Your task to perform on an android device: I would like to view Salles Hotel Pere IV details, such as pricing with taxes, ratings, and reviews.
Image 0: 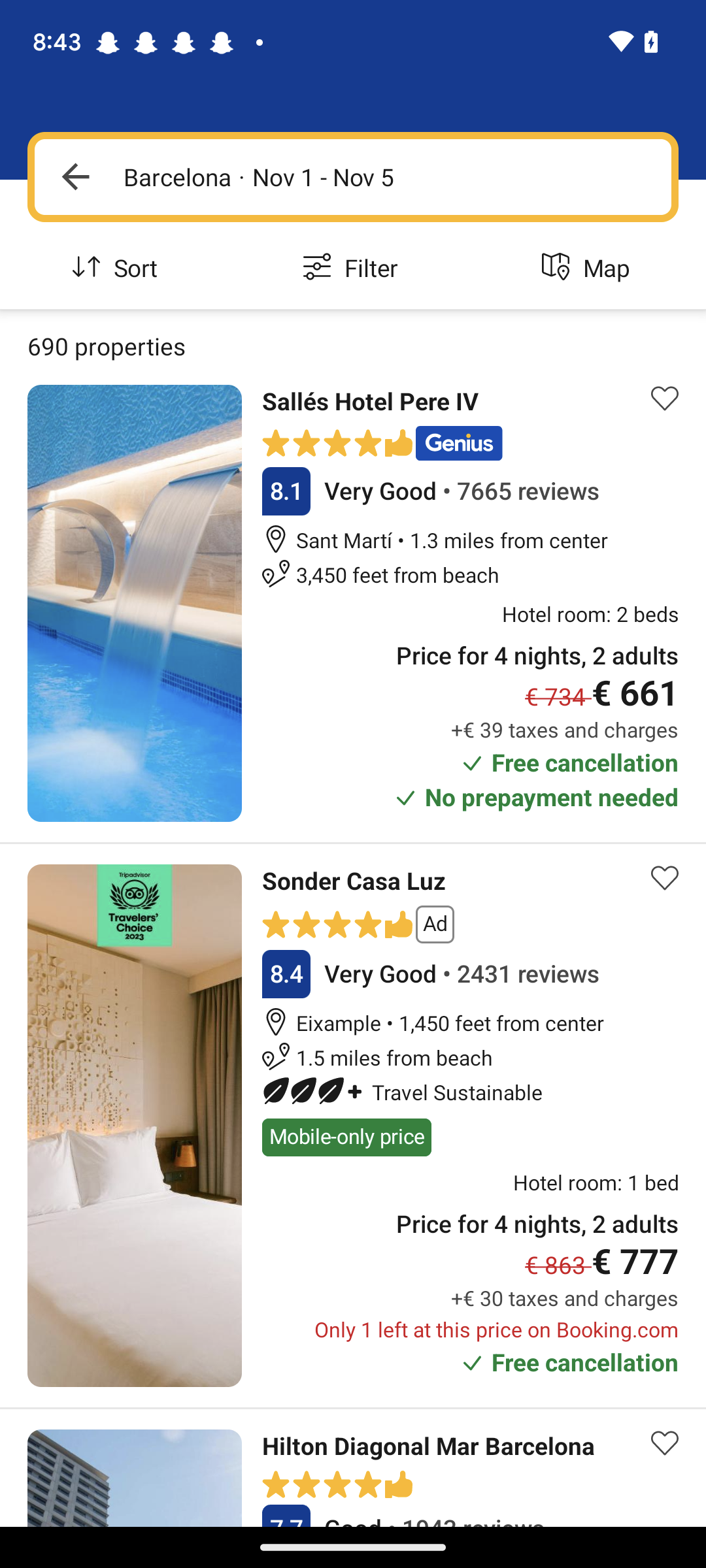
Open the Salles Hotel Pere IV 
Step 0: click (371, 402)
Image 1: 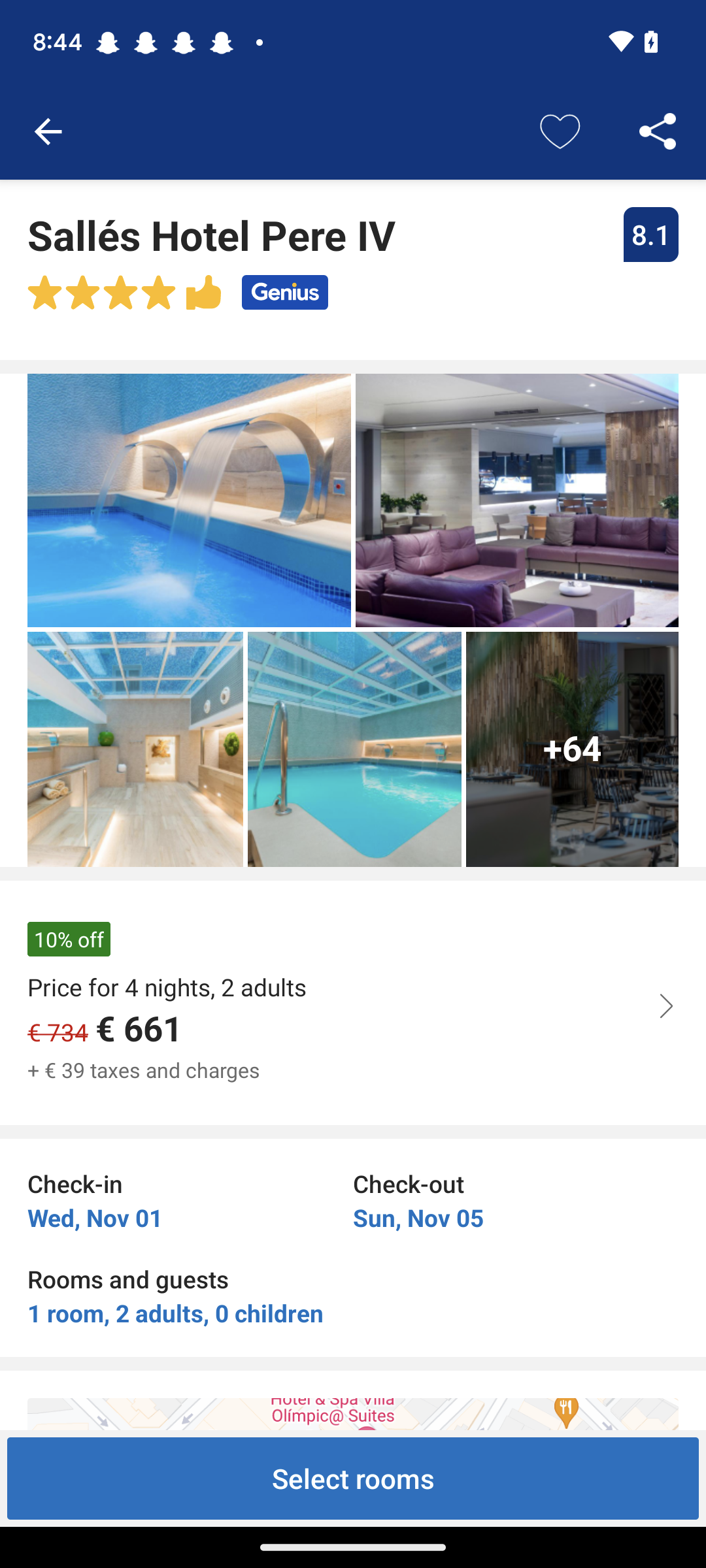
Swipe up to view the reviews
Step 1: scroll down
Image 2: 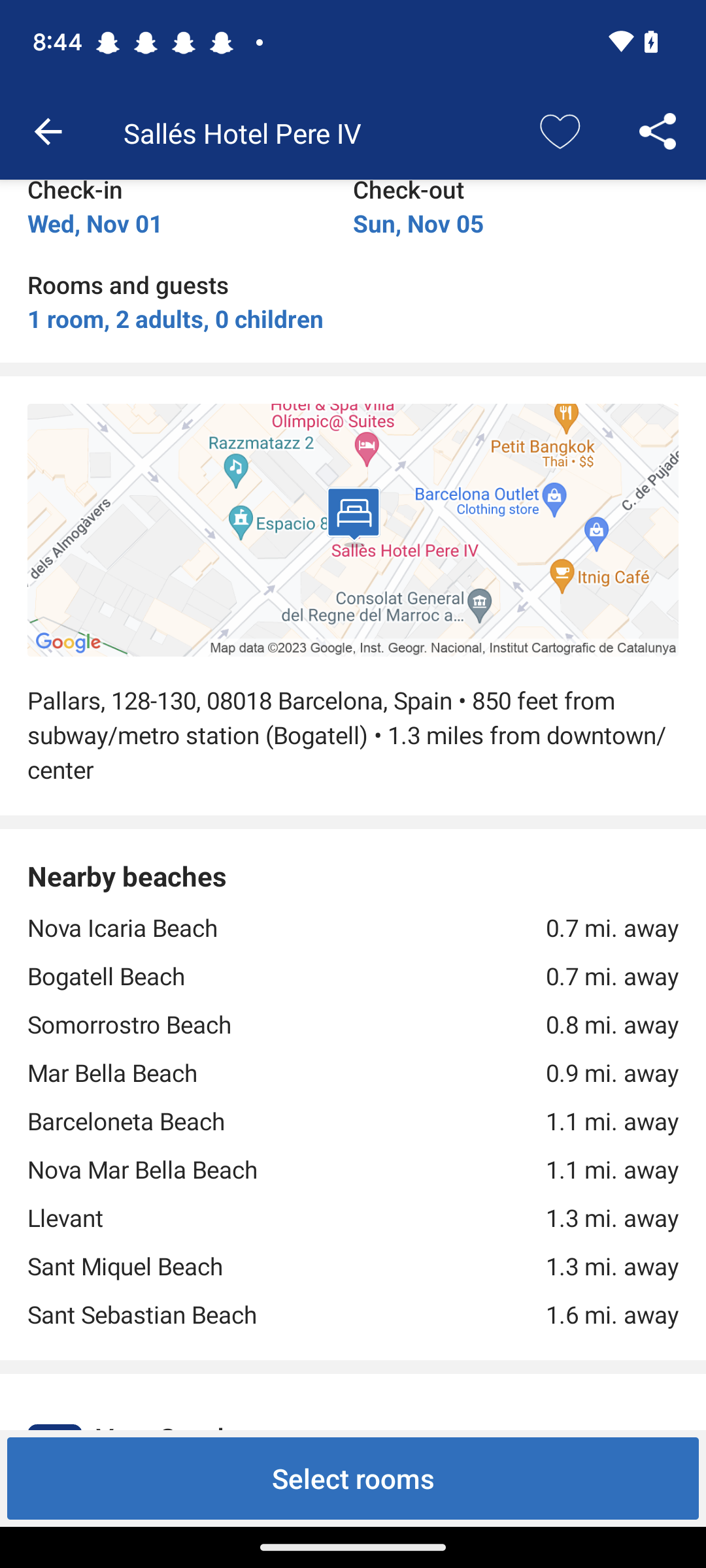
Swipe up to view the reviews
Step 2: scroll down
Image 3: 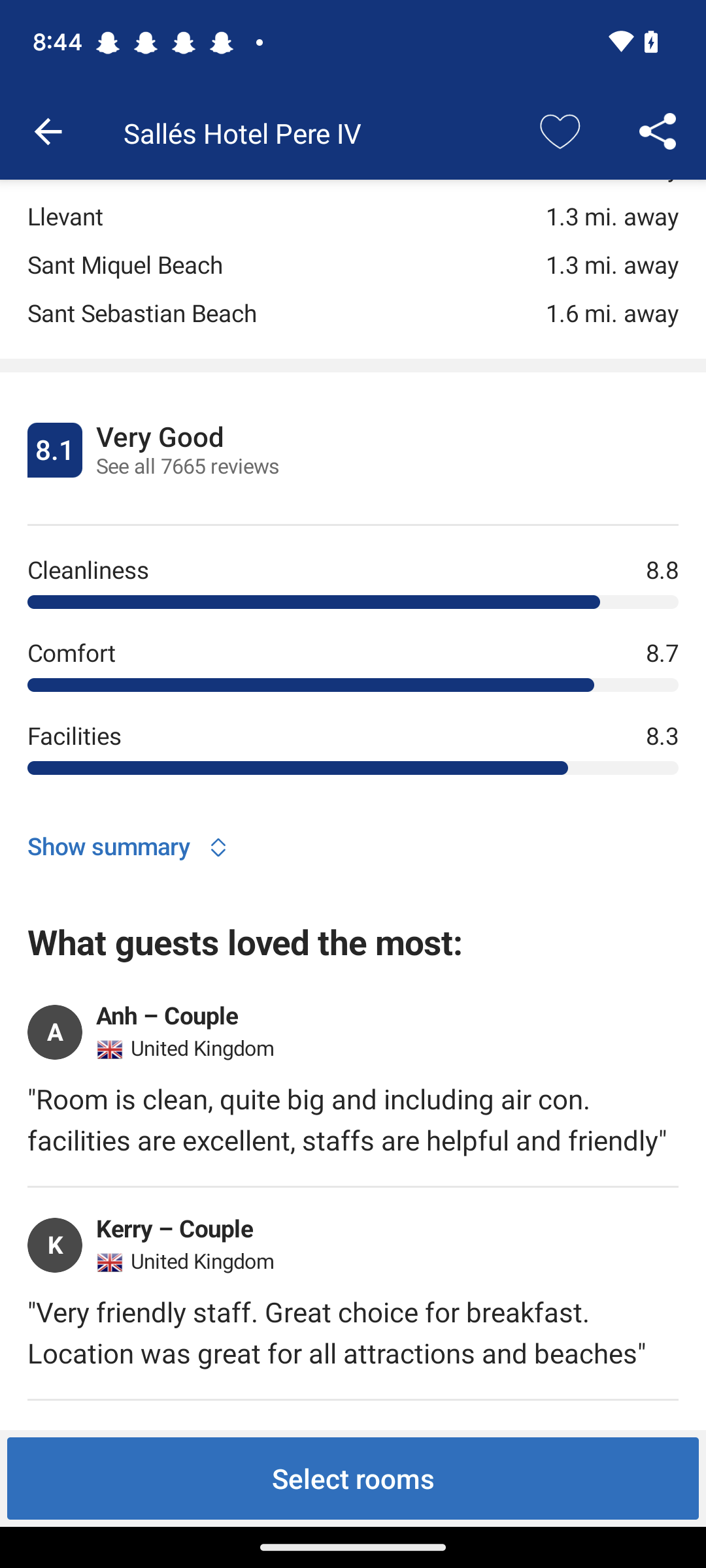
Click on the see all 7665 reviews.
Step 3: click (353, 449)
Image 4: 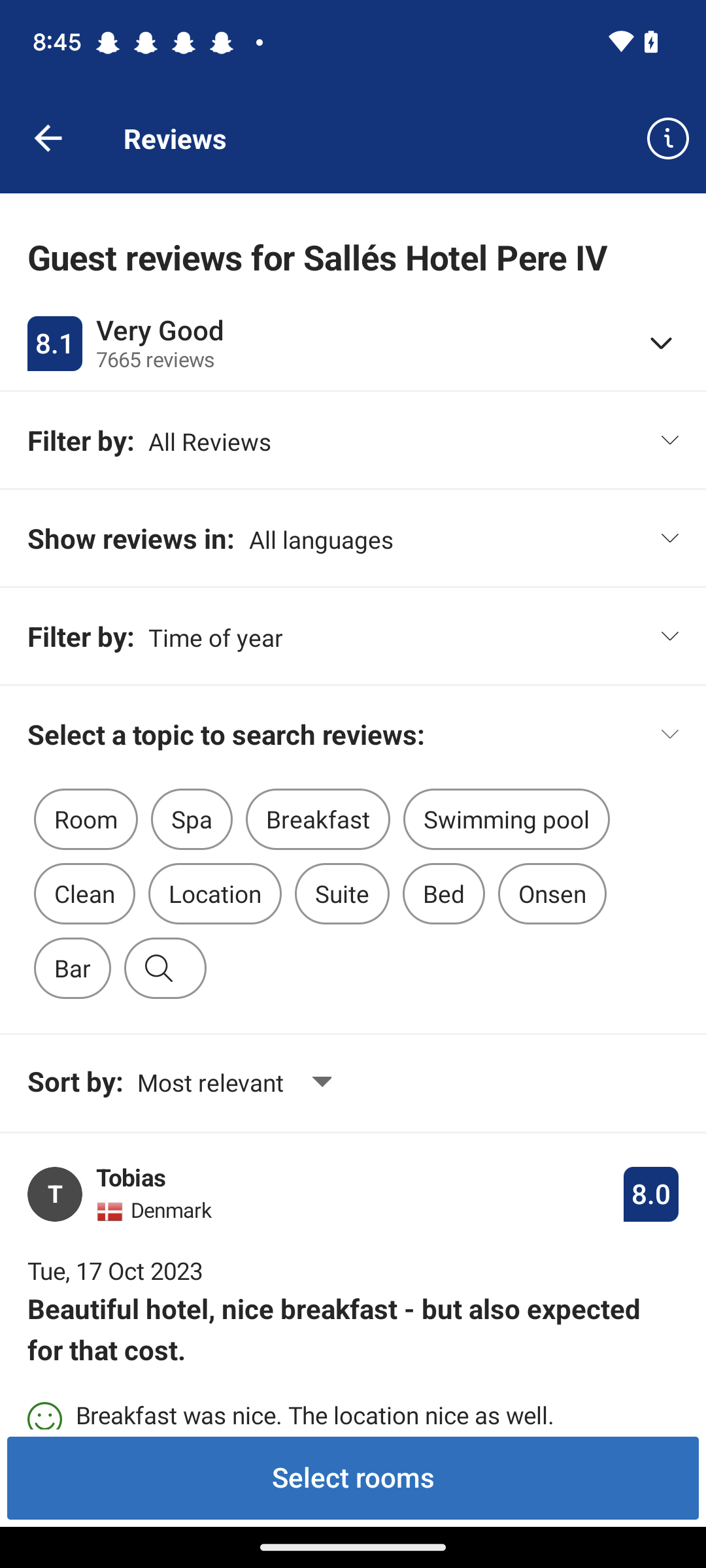
Swipe up the view the reviews
Step 4: scroll down
Image 6: 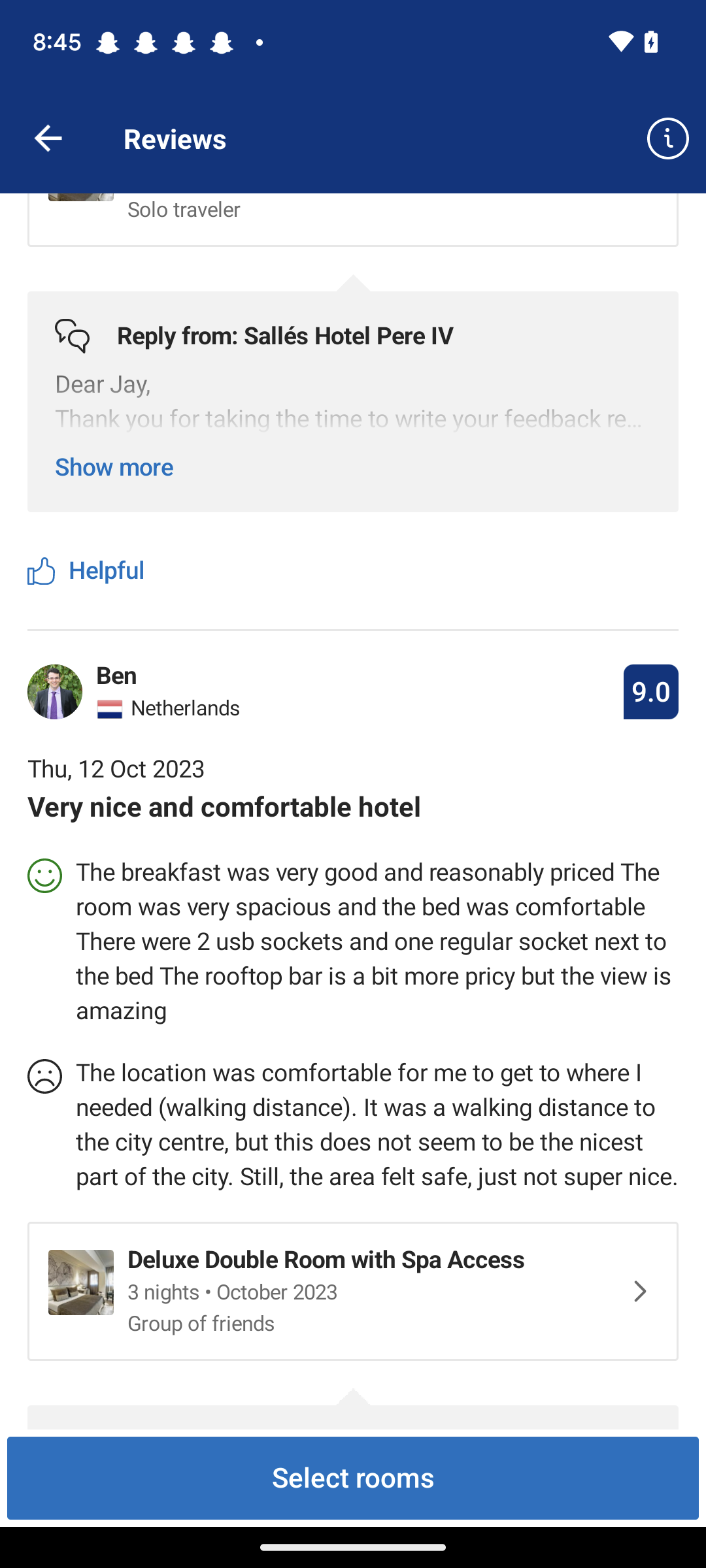
Swipe up the view the reviews
Step 6: scroll down